Your task to perform on an android device: The road file does not need to be kept in my data, so I wish to delete it 
Image 0: 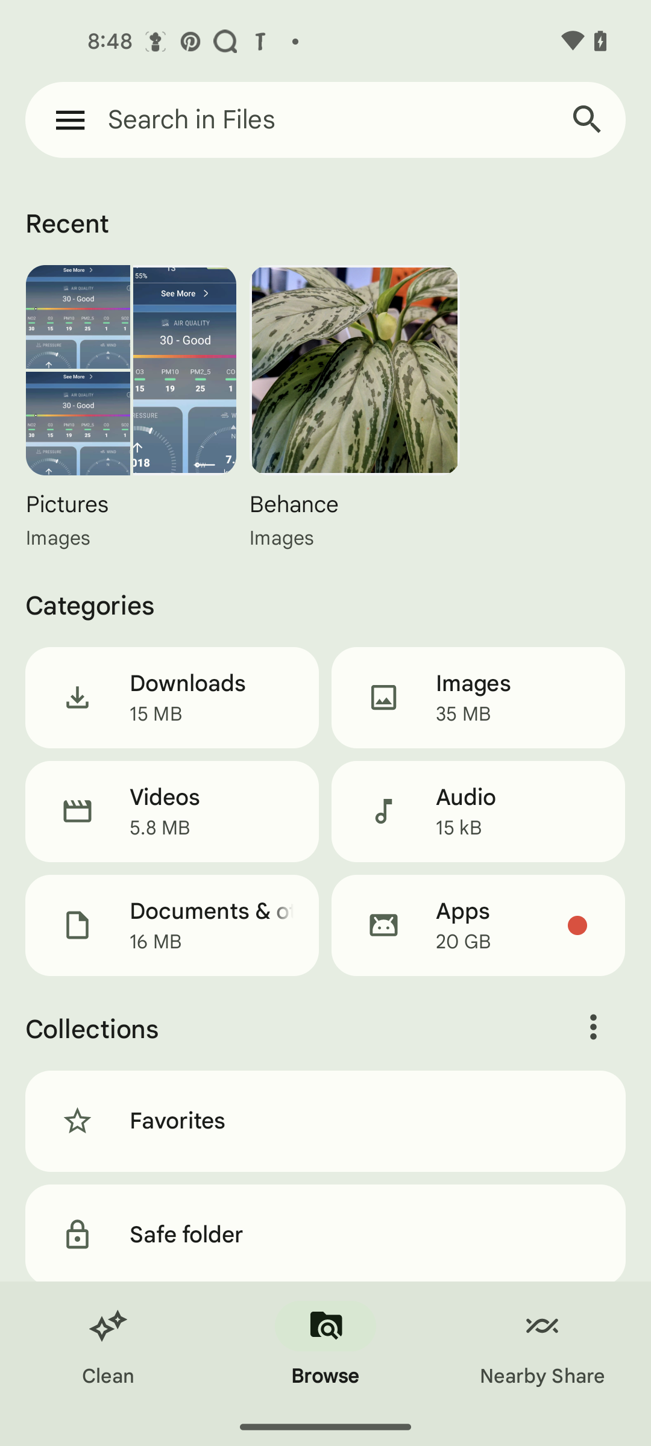
click on the search bar
Step 0: click (192, 119)
Image 1: 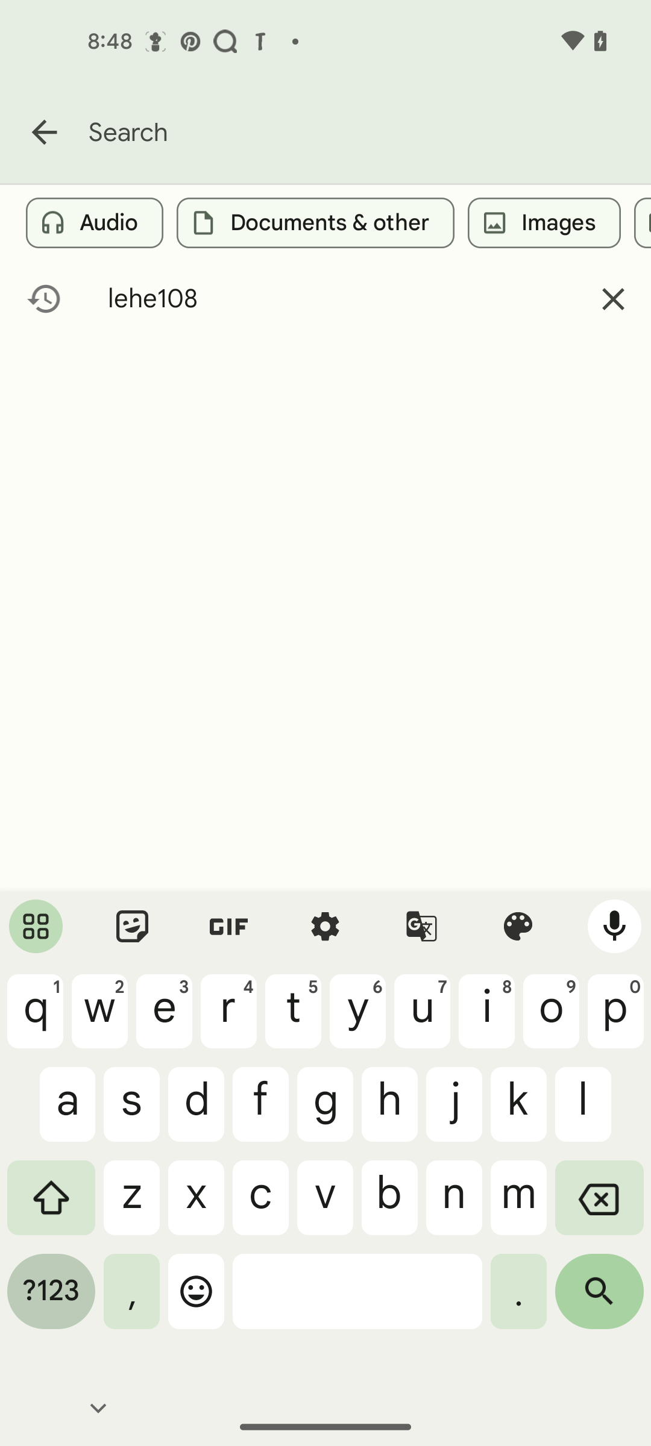
search for road file
Step 1: type "road"
Image 2: 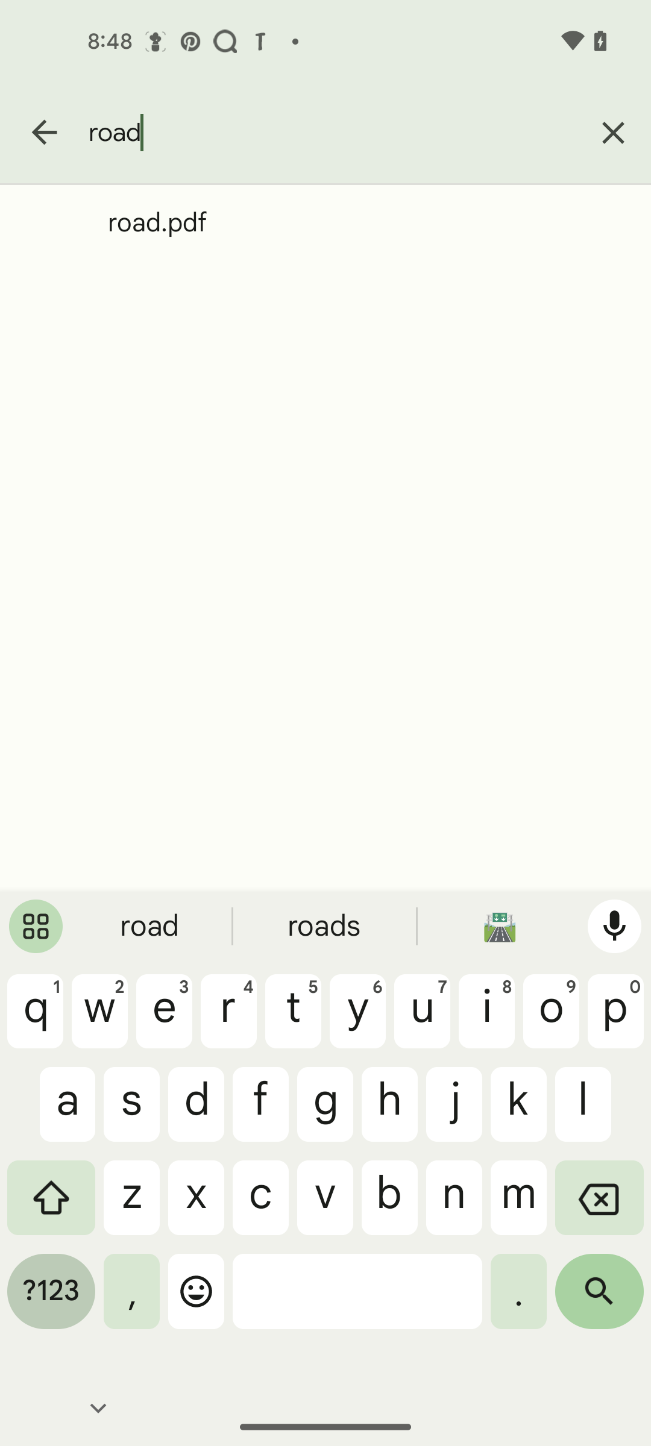
click on the search icon
Step 2: click (599, 1300)
Image 3: 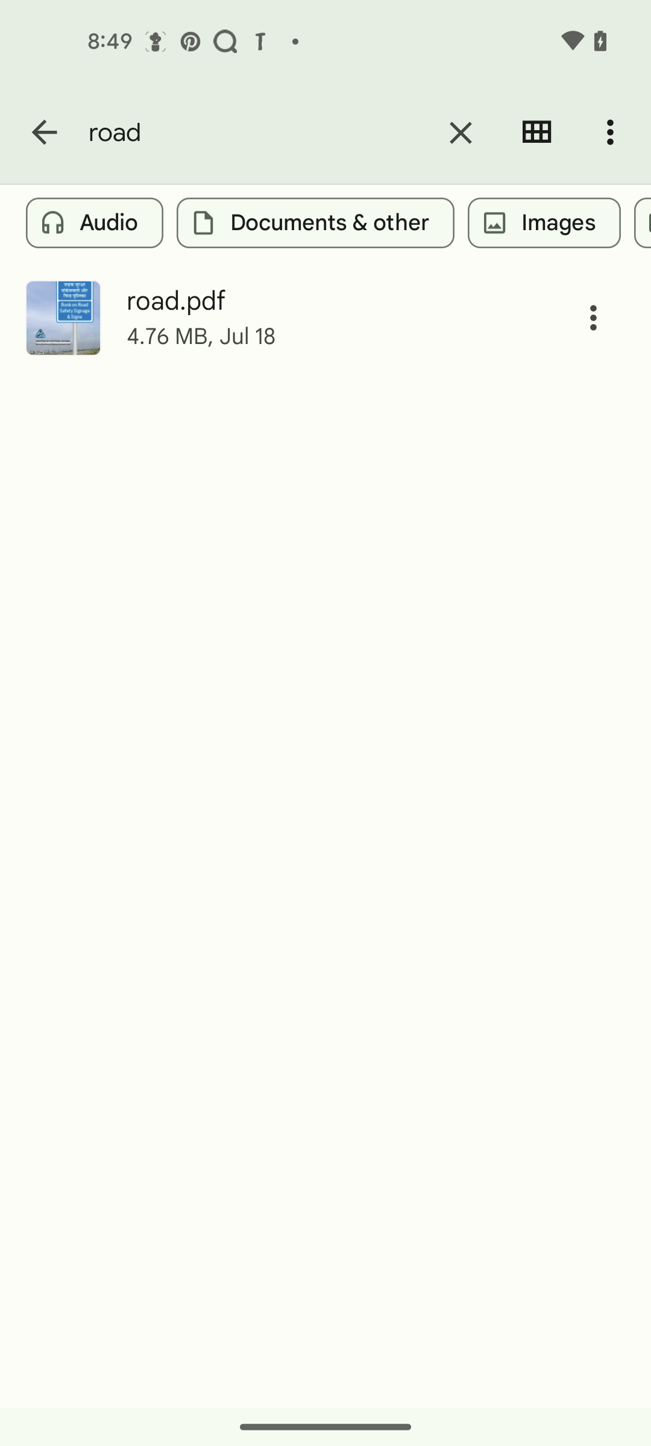
click on the 3 dot icon of the file
Step 3: click (593, 318)
Image 4: 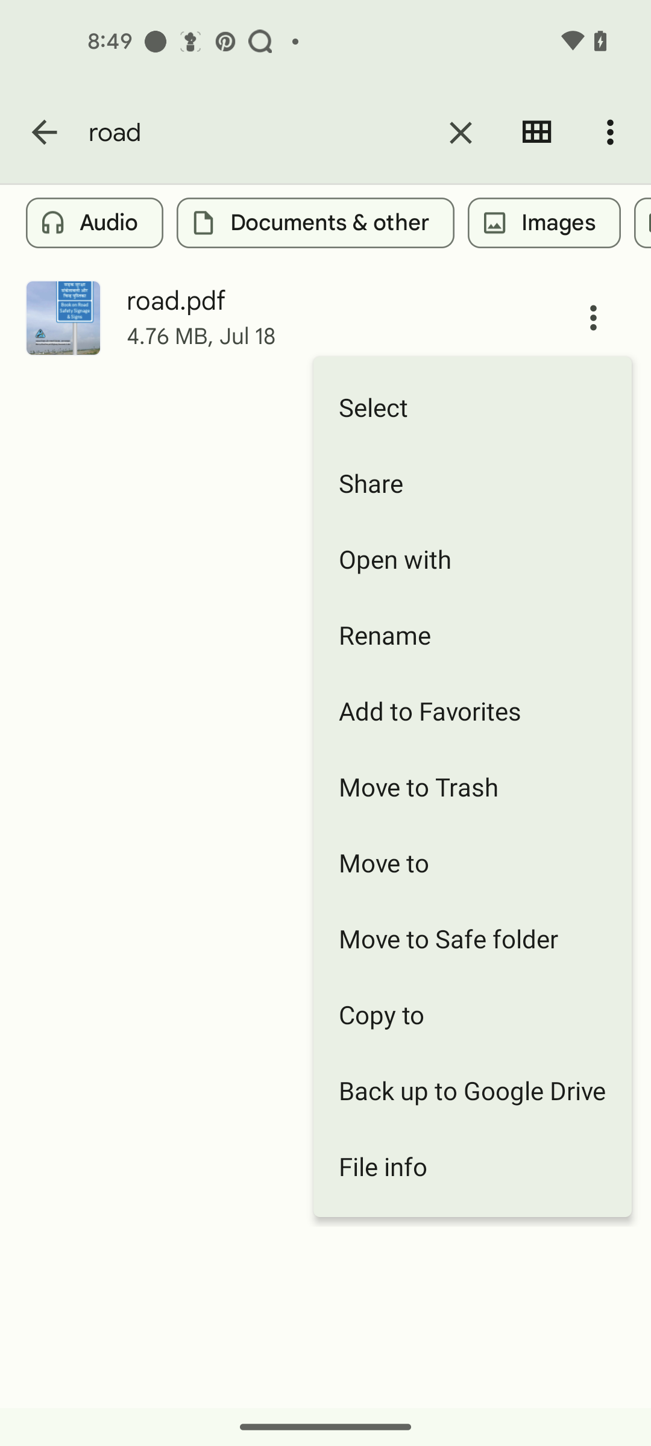
click on the move to trash
Step 4: click (472, 786)
Image 5: 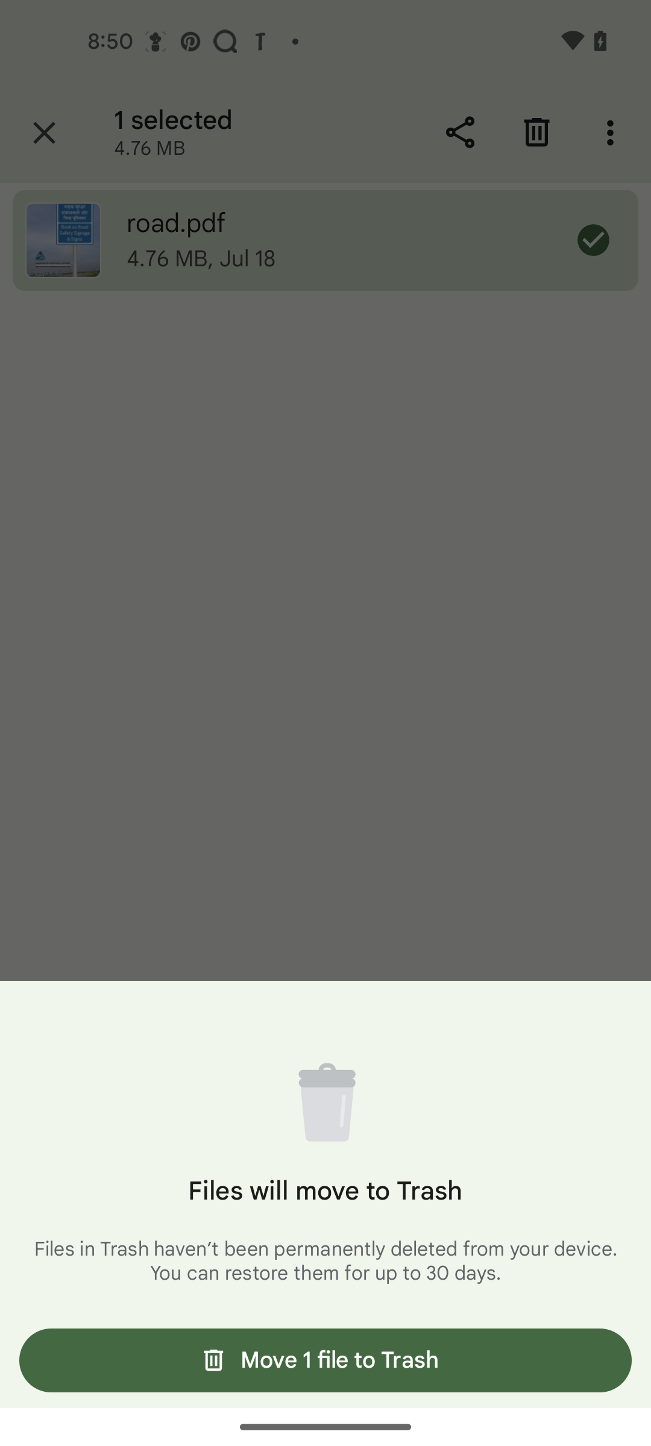
click on the move 1 file to Trash button
Step 5: click (325, 1360)